Your task to perform on an android device: Read the adidas Mens Elate running shoe reviews so that I feel better informed to make decisions.
Image 0: 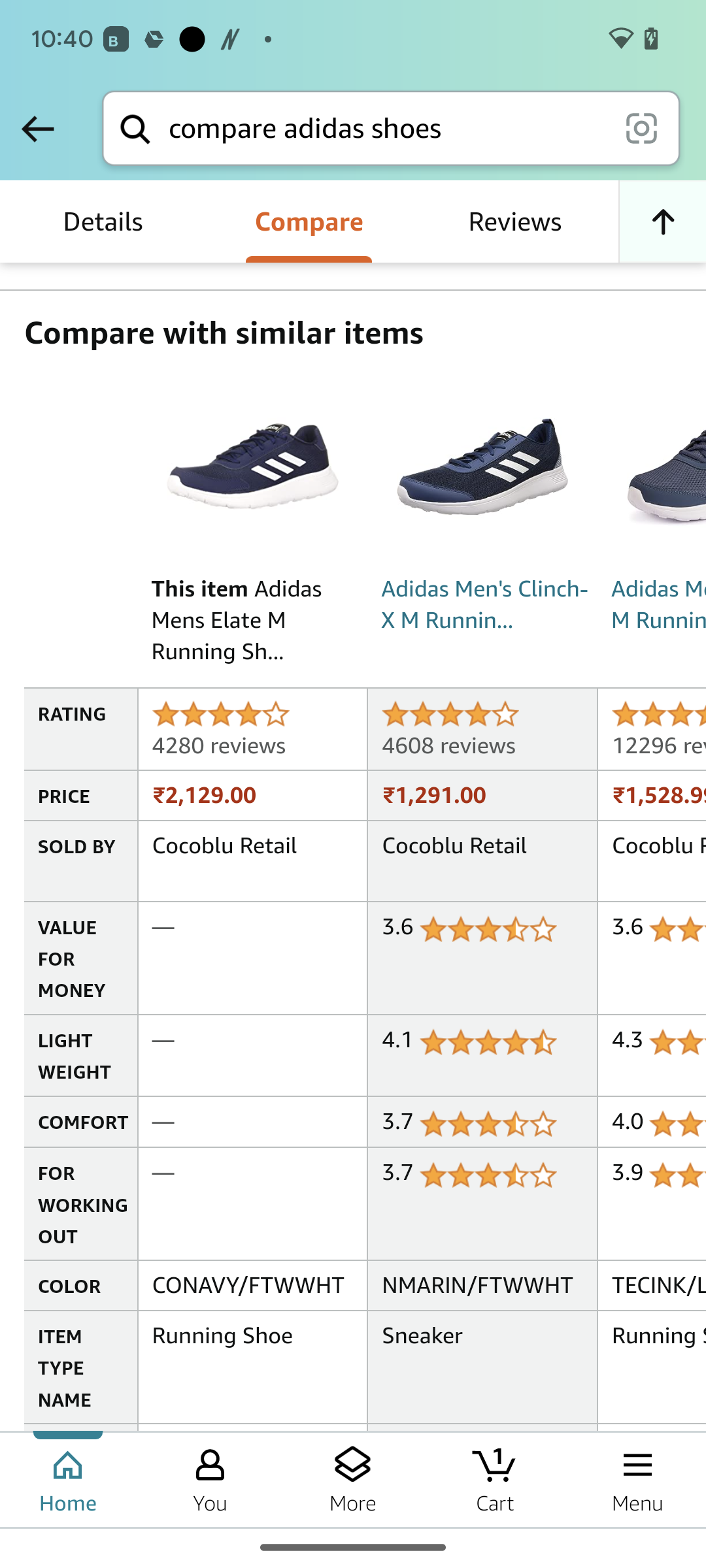
Click on reviews at the top right of the screen.
Step 0: click (514, 223)
Image 1: 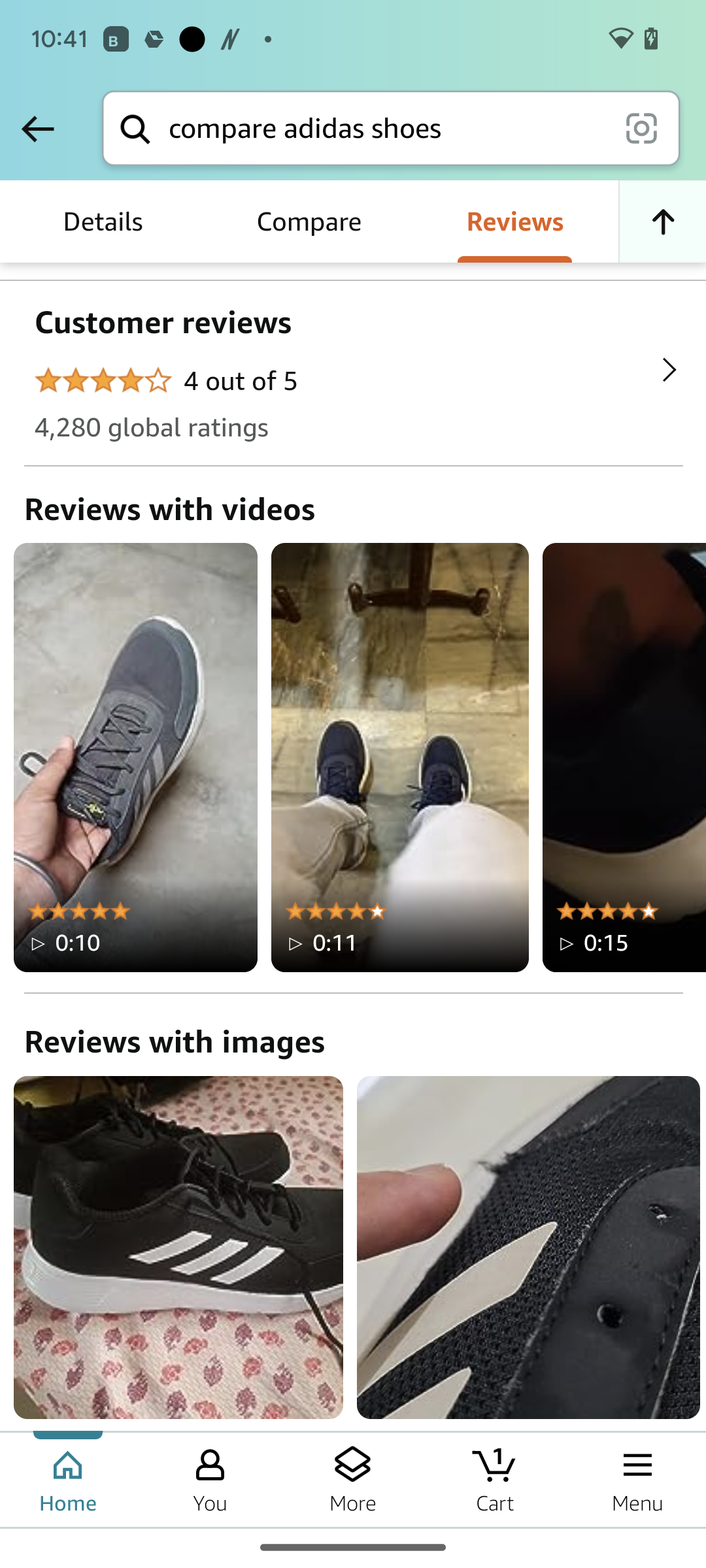
Click on the arrow icon at the top right side of the screen.
Step 1: click (521, 292)
Image 2: 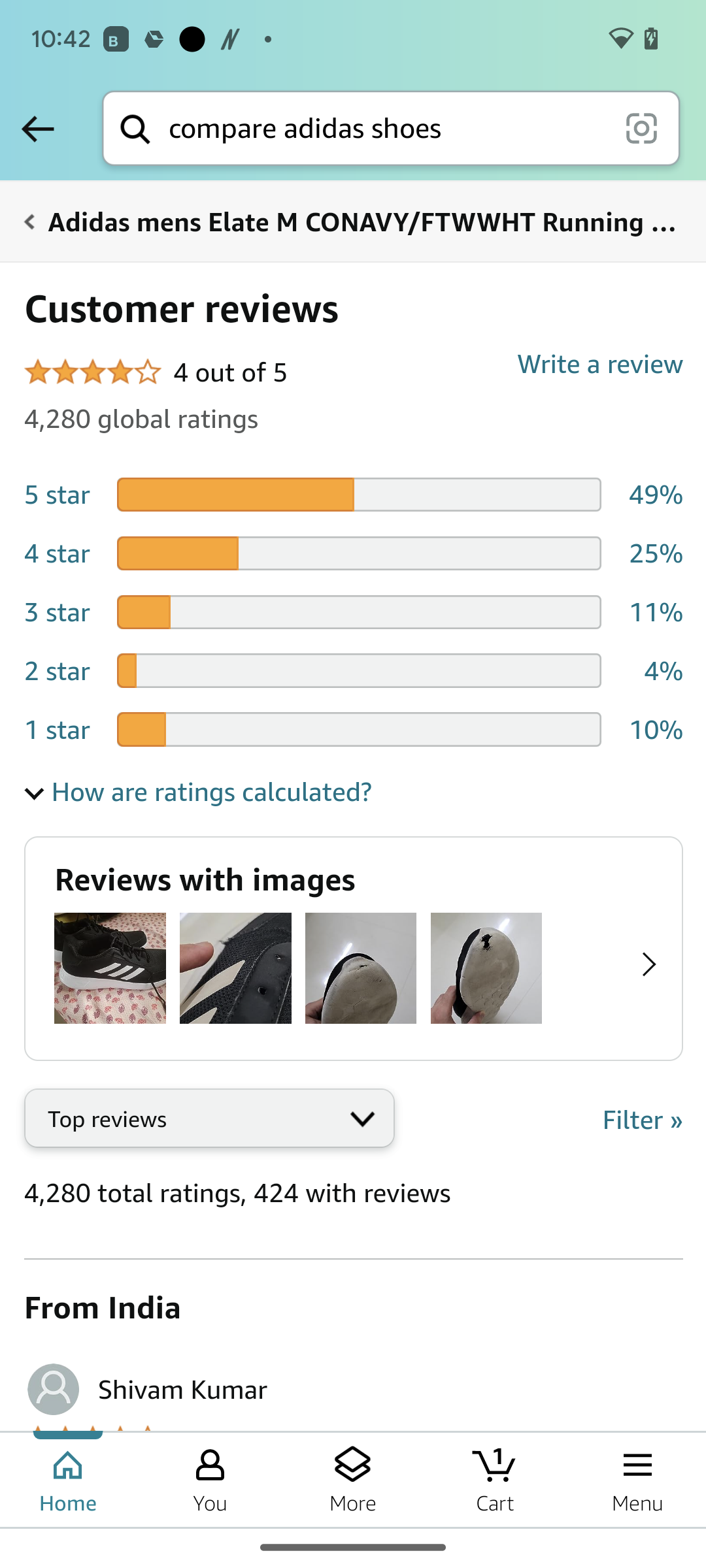
Scroll up
Step 2: scroll down